Your task to perform on an android device: I want to enhance the last taken photo so , apply the Natural filter to the last photo taken in the Gallery app 
Image 0: 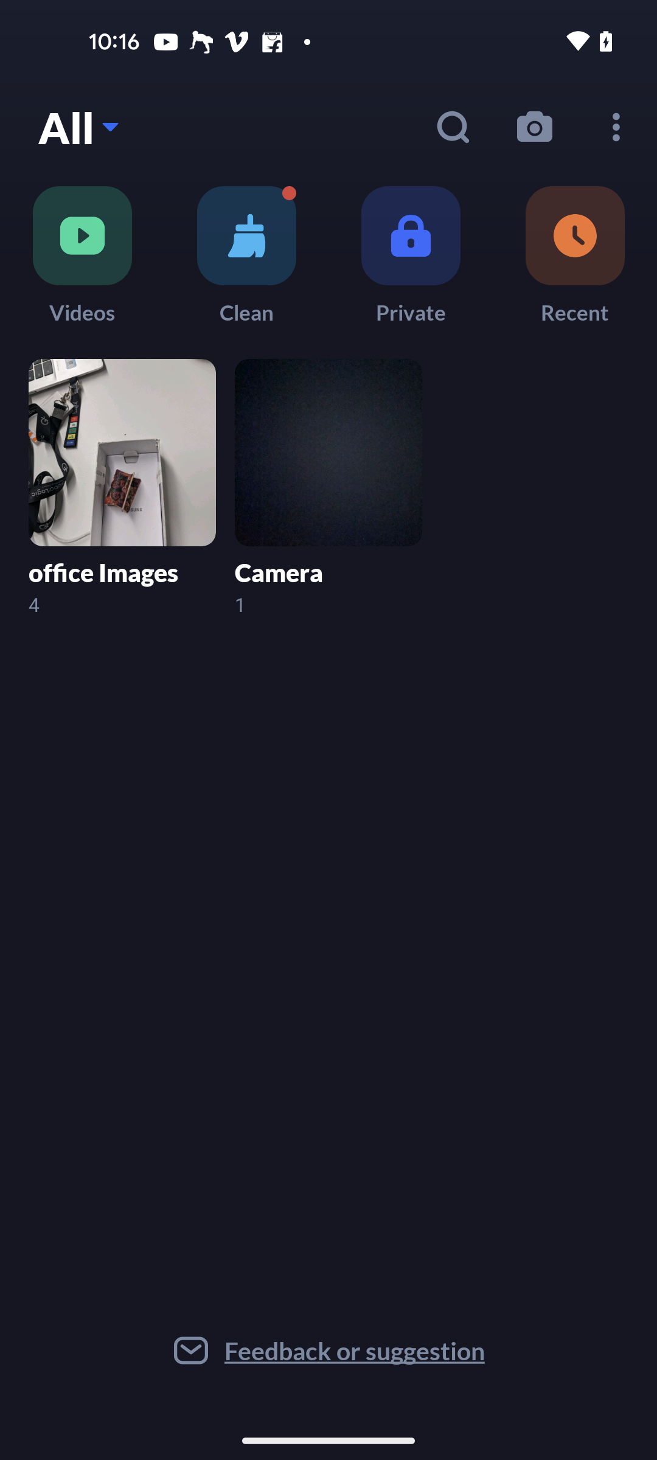
Click on the Office Images album
Step 0: click (83, 442)
Image 1: 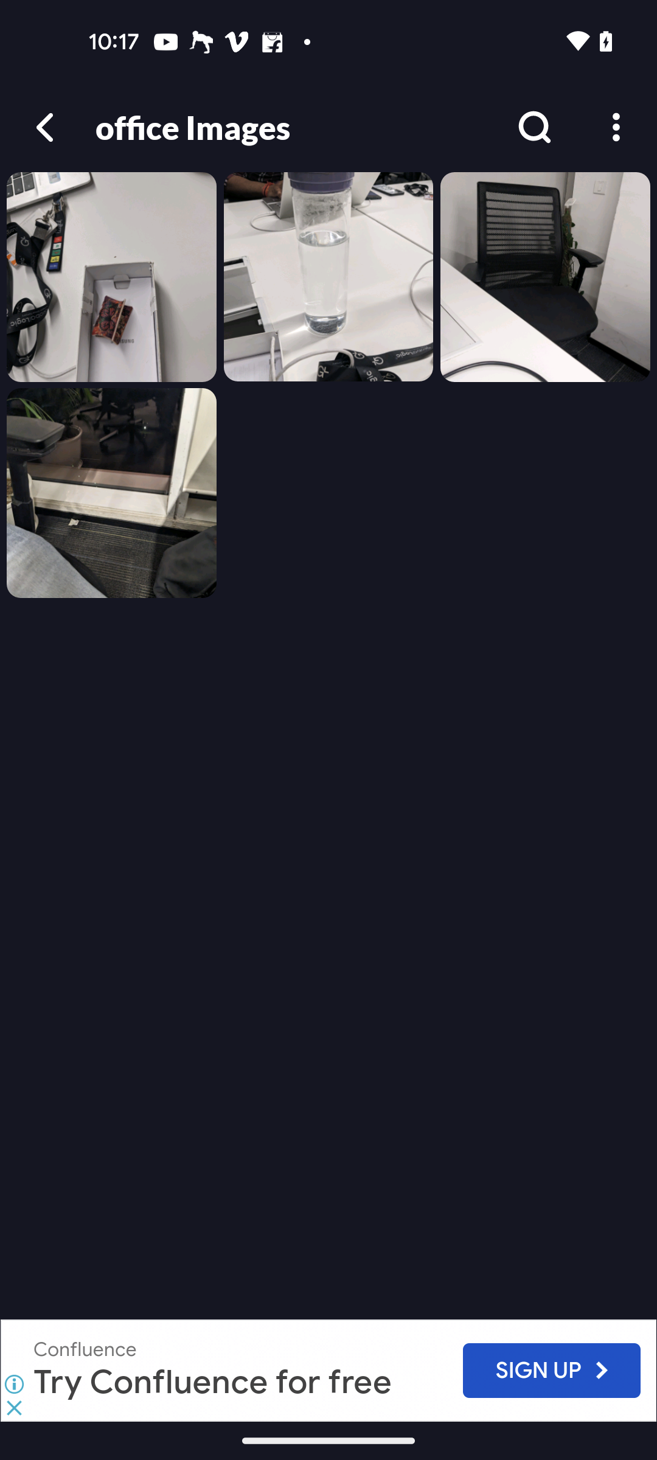
Open the Last photo of the Office images album 
Step 1: click (115, 264)
Image 2: 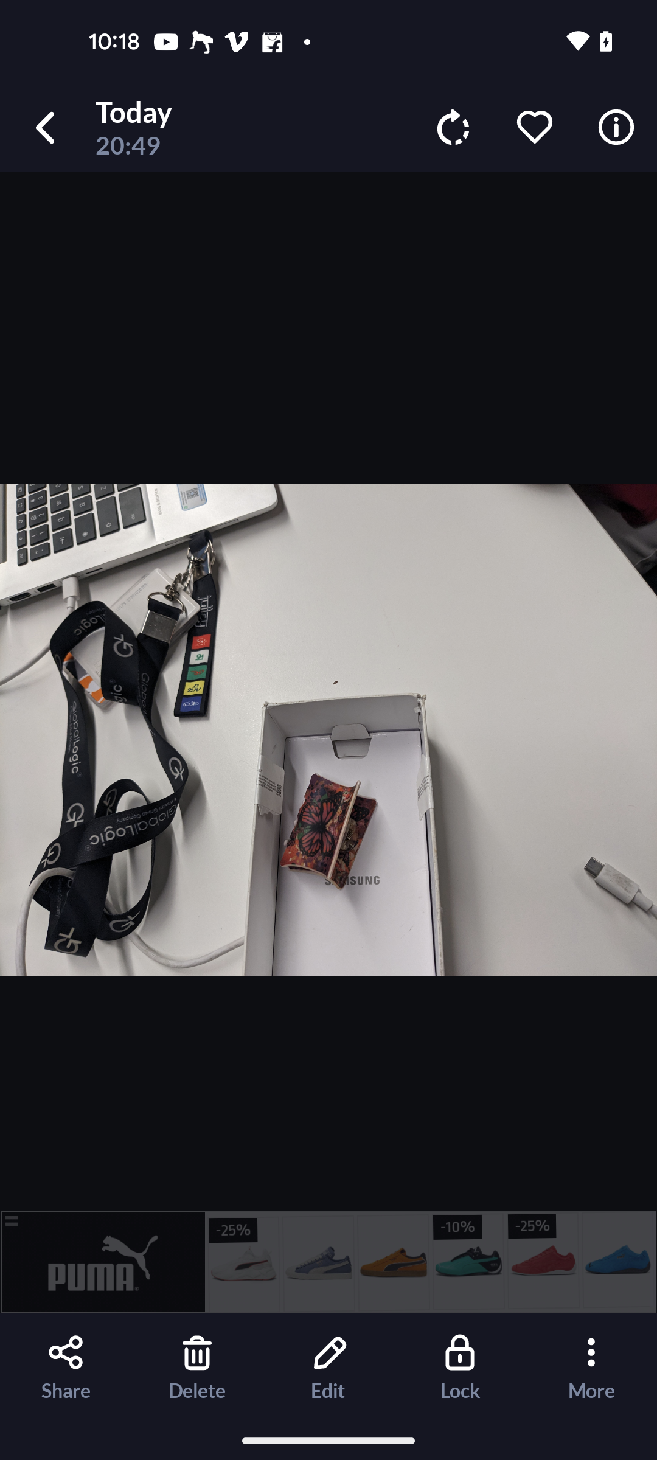
Click on the Edit button
Step 2: click (319, 1346)
Image 4: 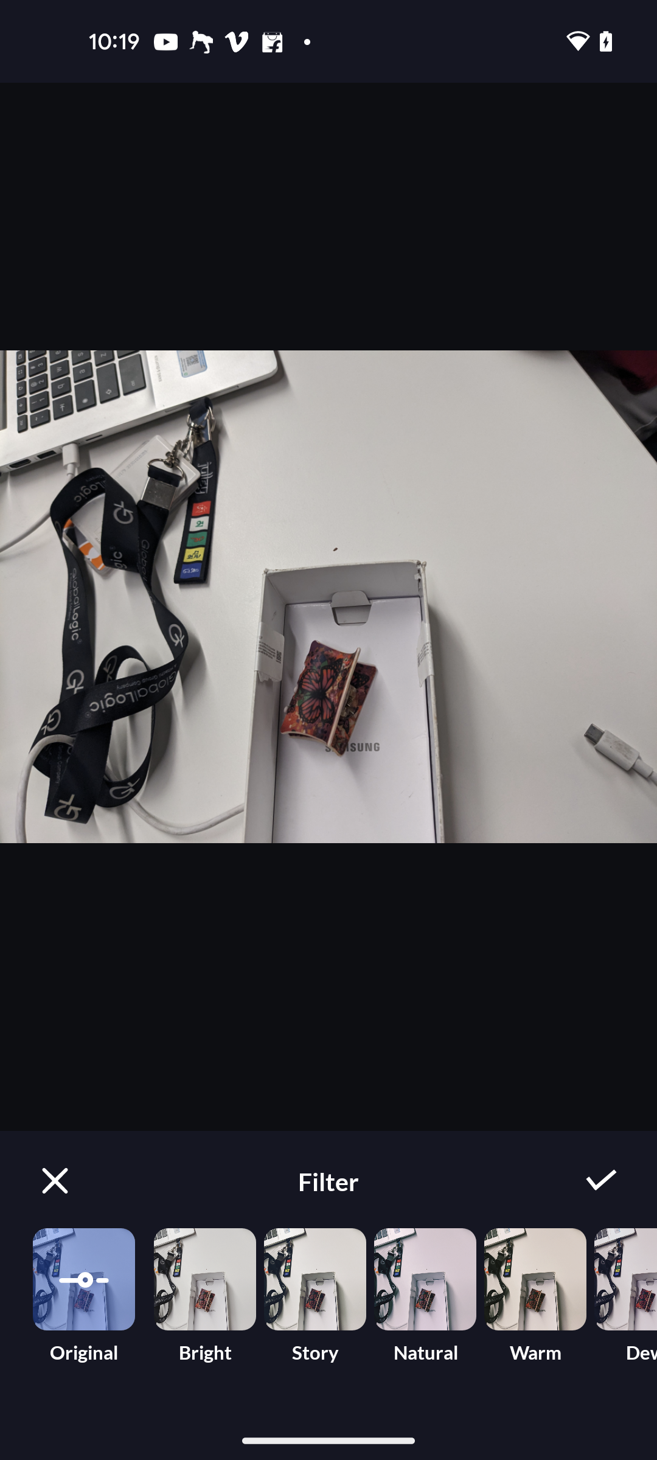
Select the Natural filter
Step 4: click (438, 1282)
Image 5: 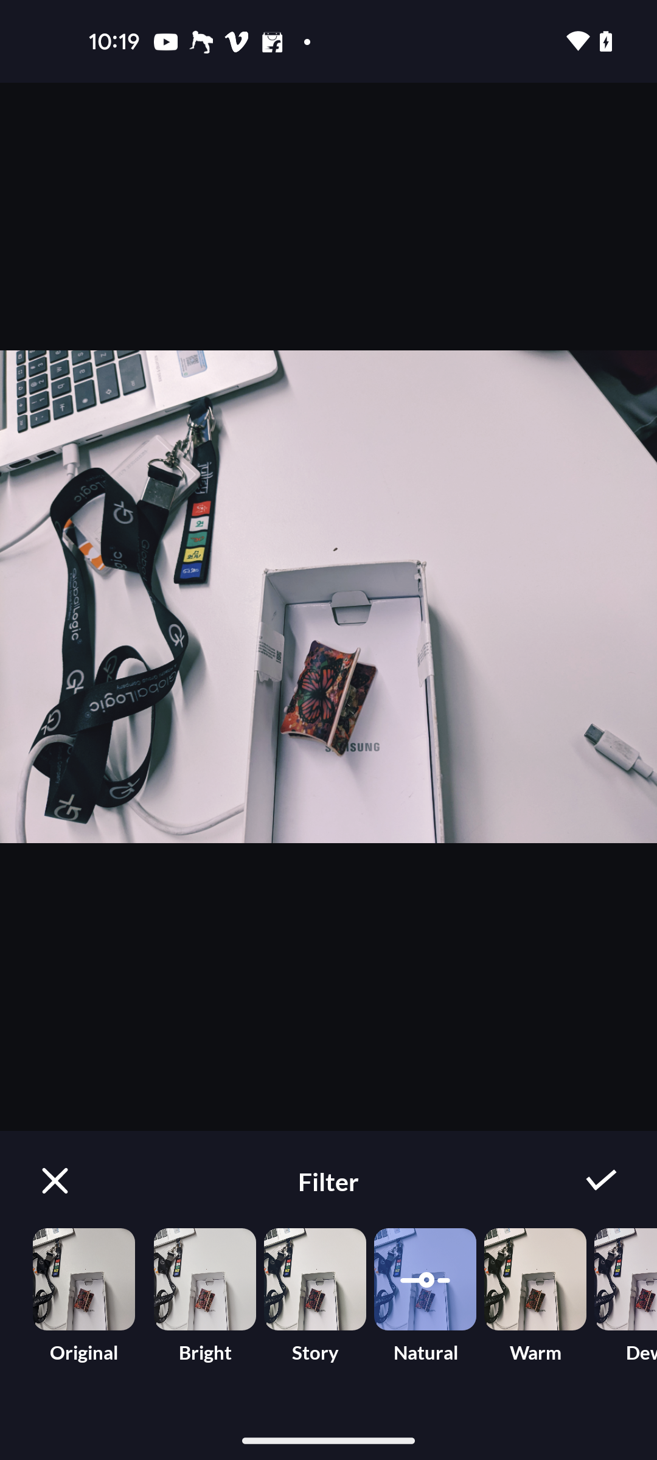
Click on the tick icon above the filters 
Step 5: click (593, 1175)
Image 6: 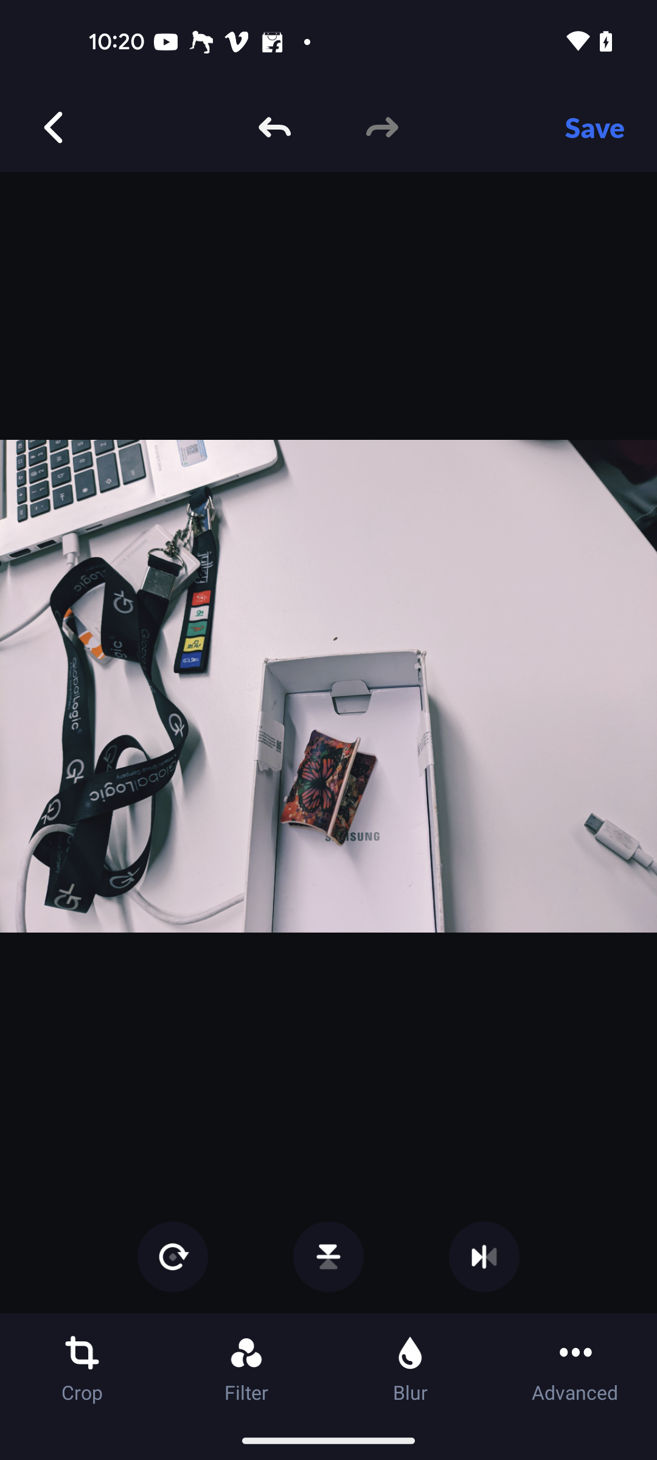
Save the image
Step 6: click (594, 127)